Your task to perform on an android device: Click on the close icon at the top left of the screen
Image 0: 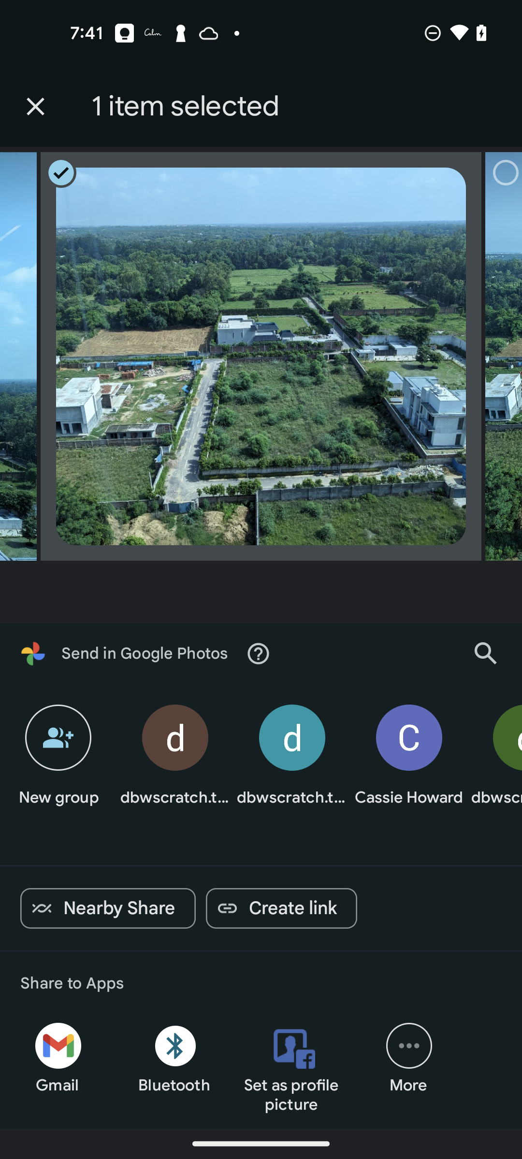
Step 0: click (35, 106)
Image 1: 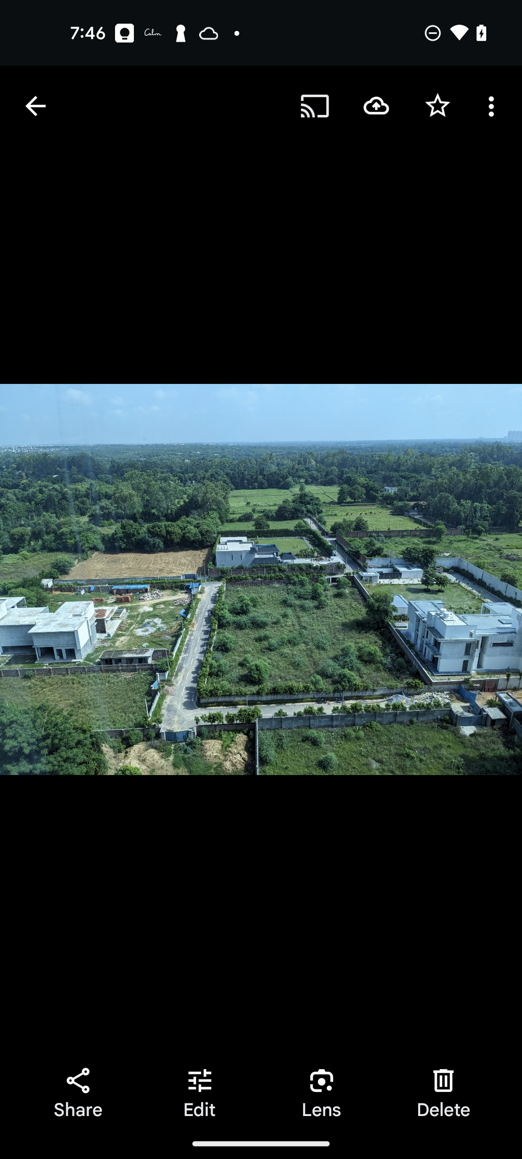
Click on the Delete at the bottom right of the screen
Step 1: click (443, 1110)
Image 2: 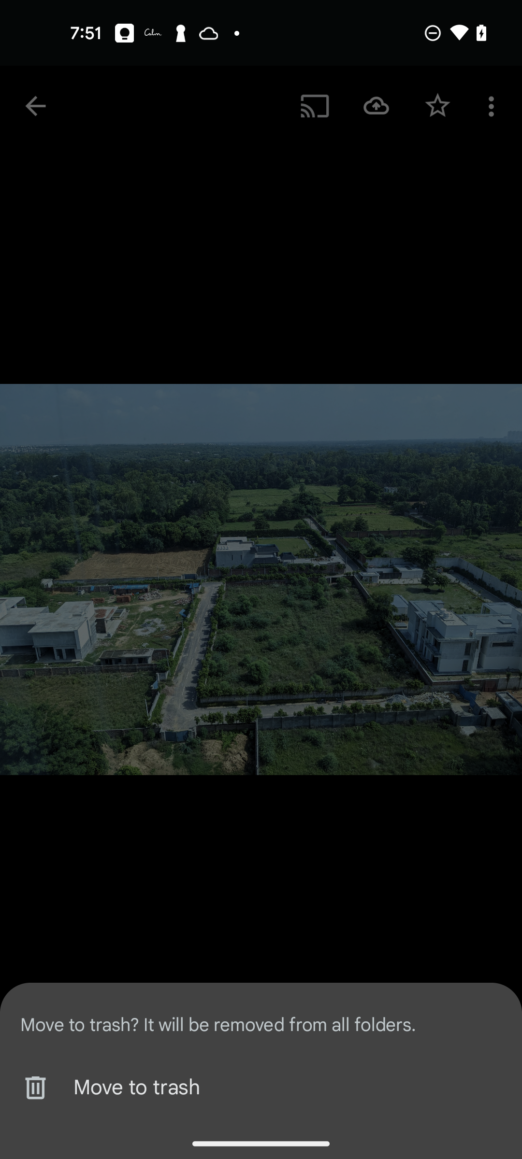
Click on the Move to trash at the bottom
Step 2: click (261, 1088)